Your task to perform on an android device: I want to open an existing document related to an event.
Image 0: 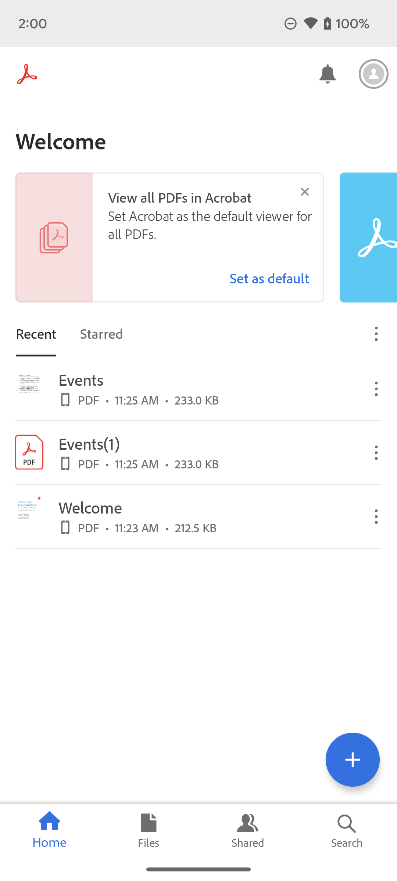
Click on the Events on the screen.
Step 0: click (195, 388)